Your task to perform on an android device:  Review the product  details, colors And customer review 
Image 0: 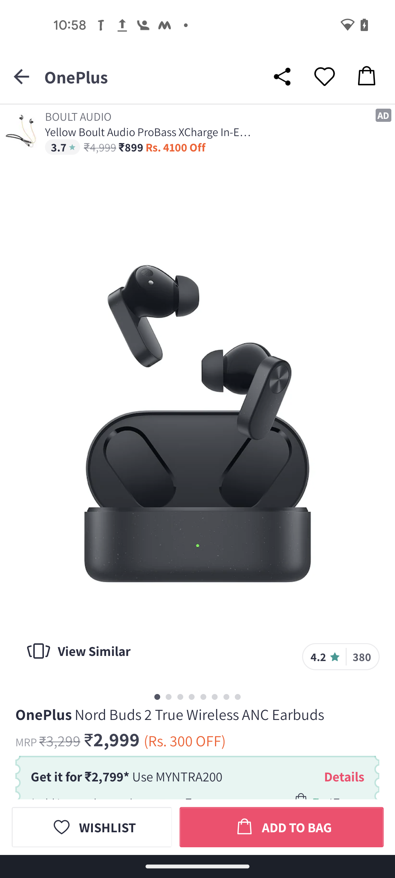
Swipe up to view the product colors , details and customer review 
Step 0: scroll down
Image 1: 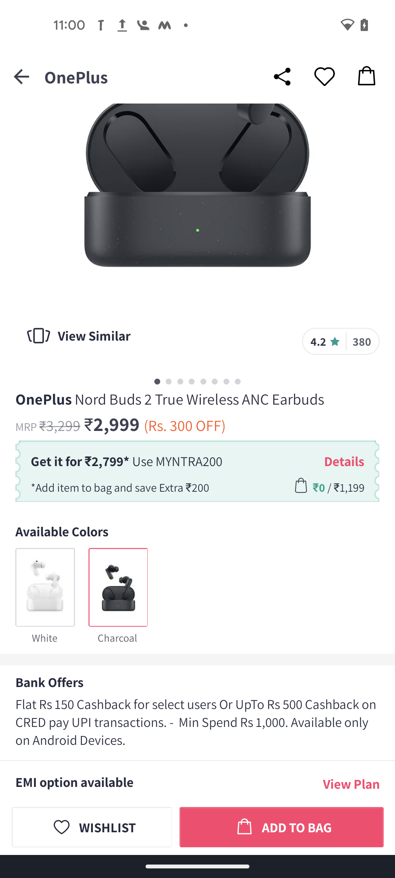
Swipe up to view the product colors , details and customer review 
Step 1: scroll down
Image 2: 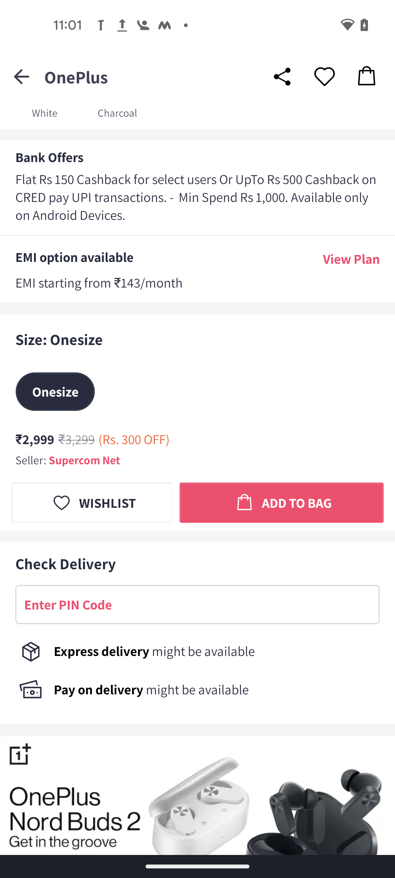
Swipe up to view the product colors , details and customer review 
Step 2: scroll down
Image 3: 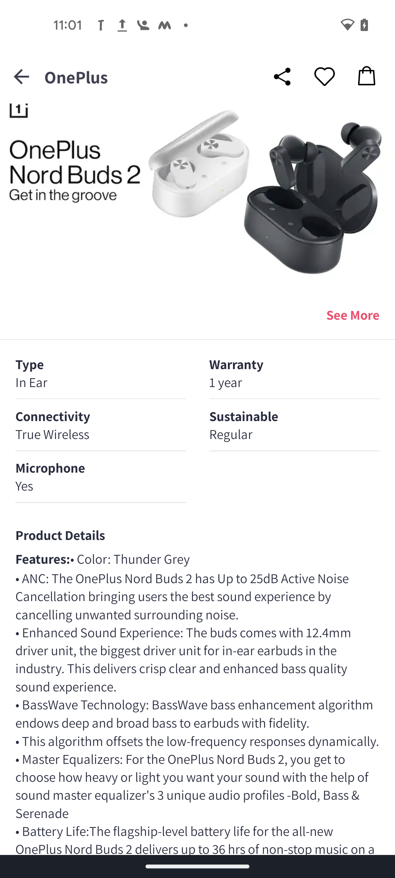
Swipe up to view the product colors , details and customer review 
Step 3: scroll down
Image 4: 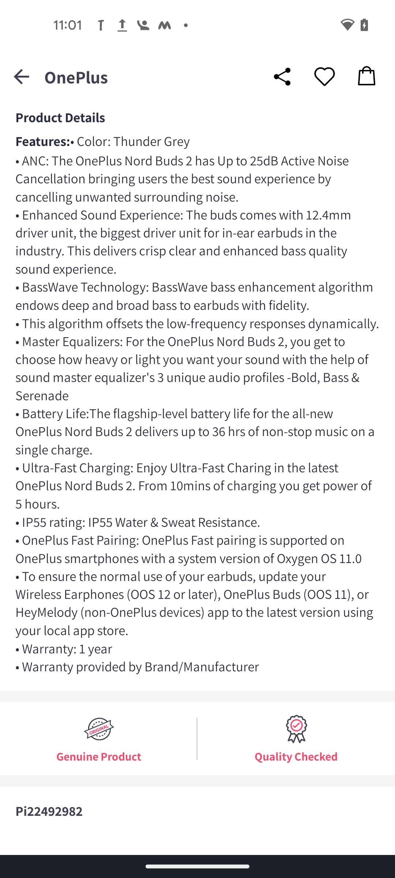
Swipe up to view the product colors , details and customer review 
Step 4: scroll down
Image 5: 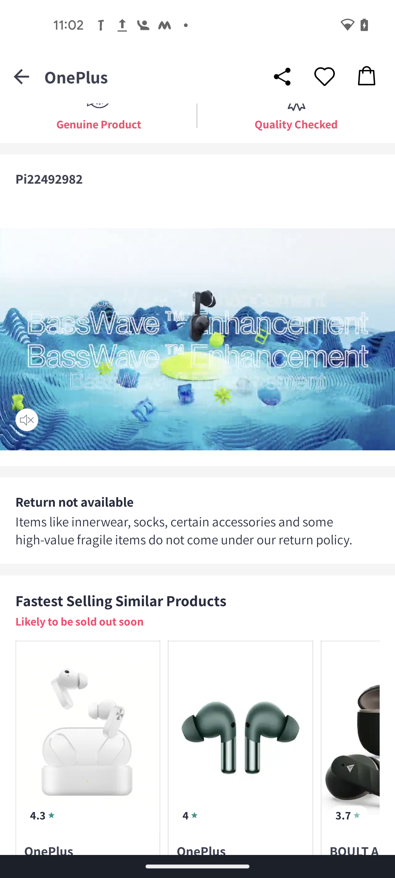
Swipe up to view the product colors , details and customer review 
Step 5: scroll down
Image 6: 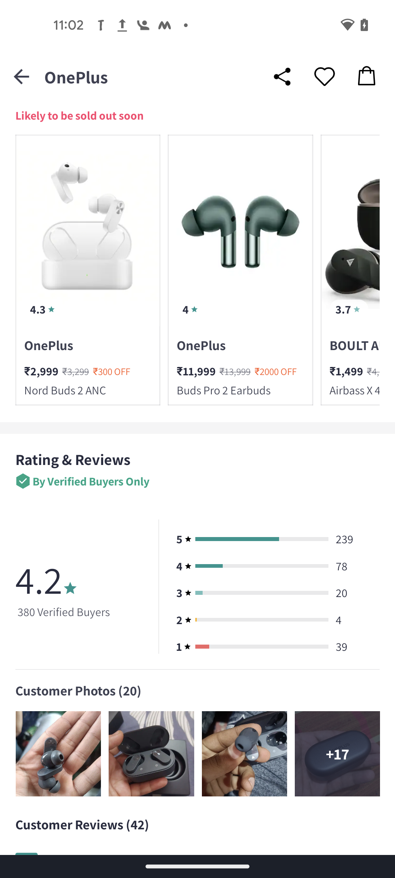
Swipe up to view the product colors , details and customer review 
Step 6: scroll down